Your task to perform on an android device: View the details of the Nike Downshifter 11 Running Shoes with the Shopsy app.
Image 0: 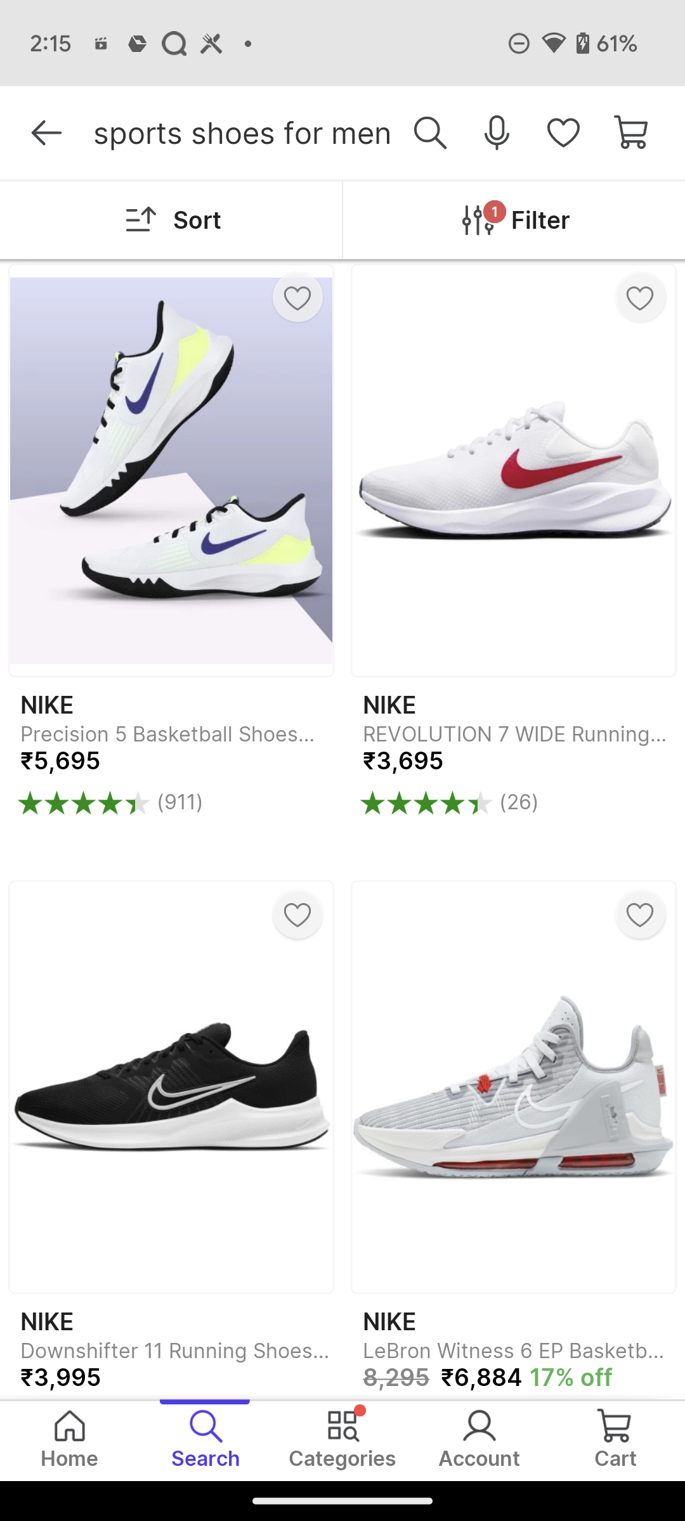
Click on Nike Downshifter 11 Running Shoes
Step 0: click (181, 1101)
Image 1: 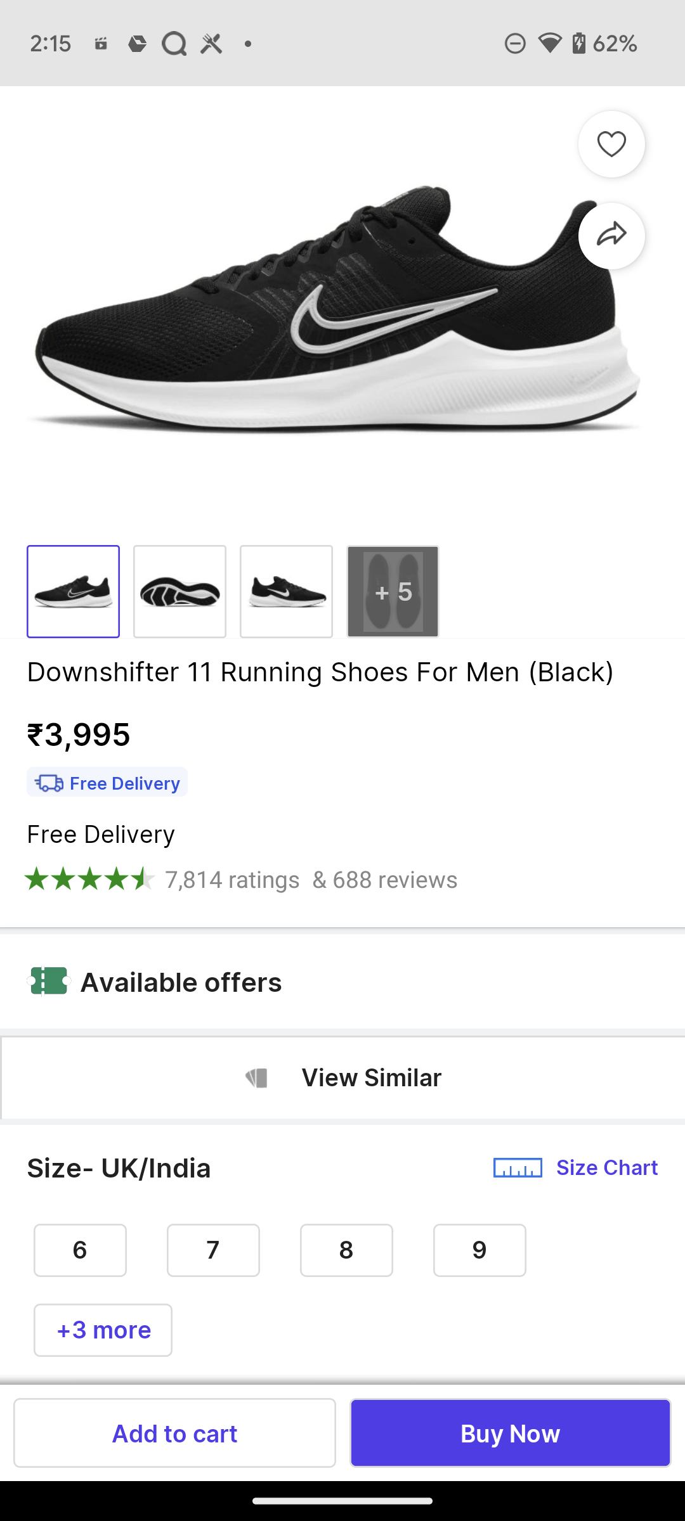
Swipe up for product details
Step 1: scroll down
Image 2: 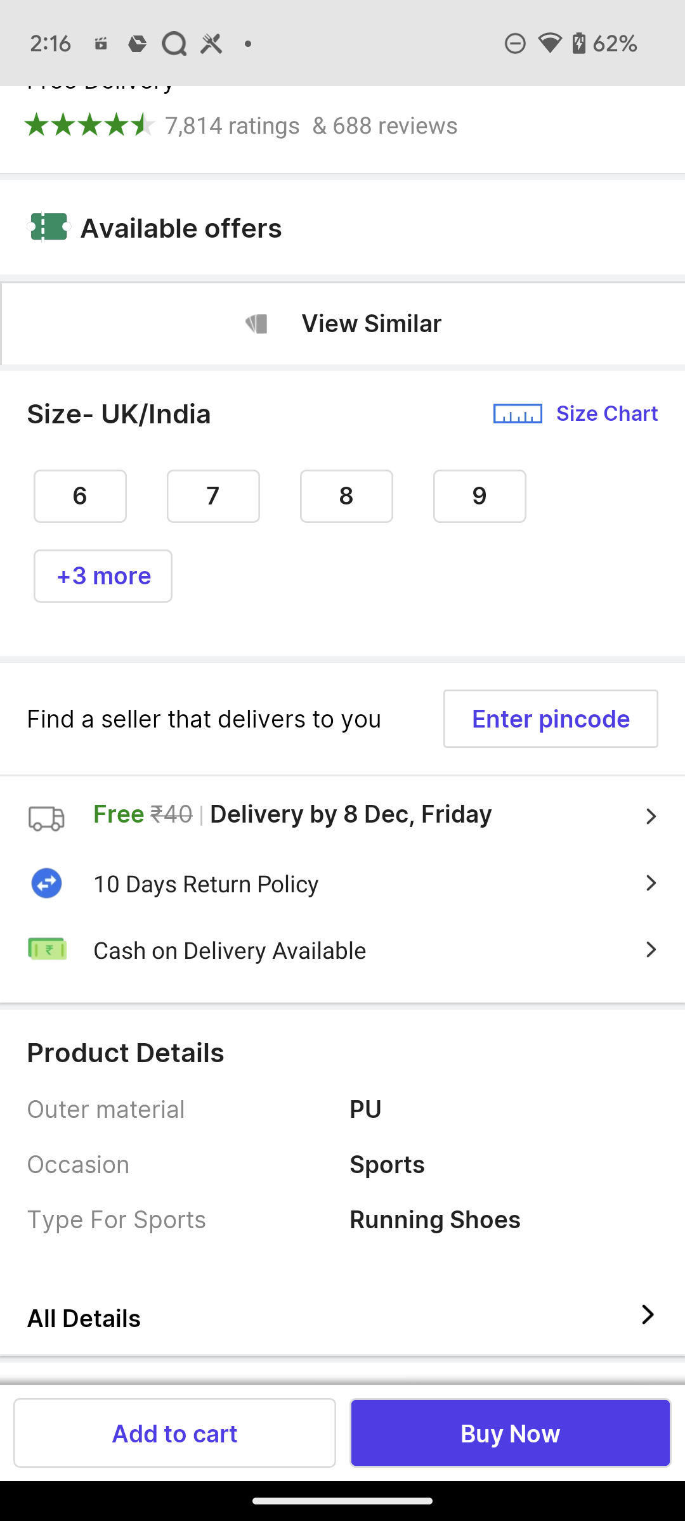
Click on All Details option
Step 2: click (97, 1318)